Your task to perform on an android device: My eyes look weird in the current theme, so I want to change it to paper color theme.
Image 0: 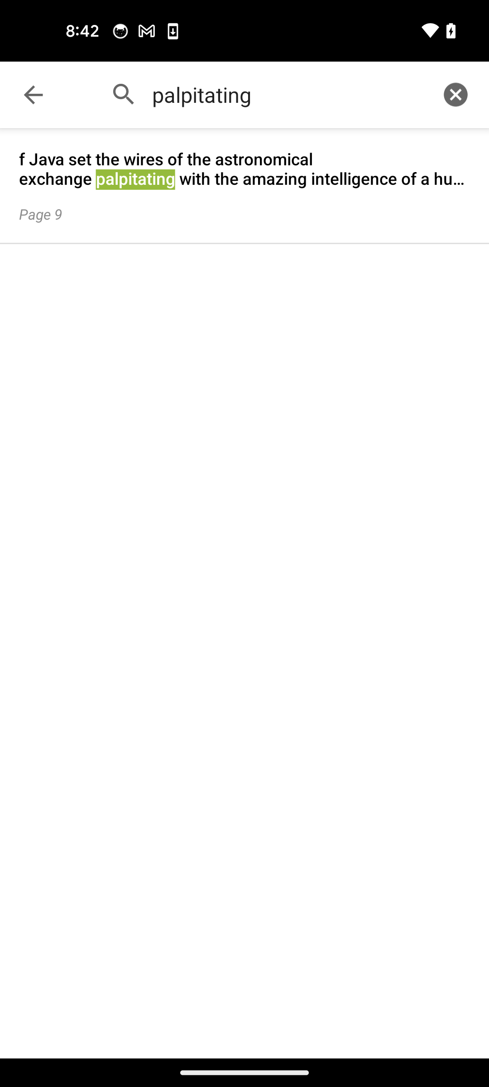
tap on the back arrow icon at the top left corner of the screen
Step 0: click (33, 94)
Image 1: 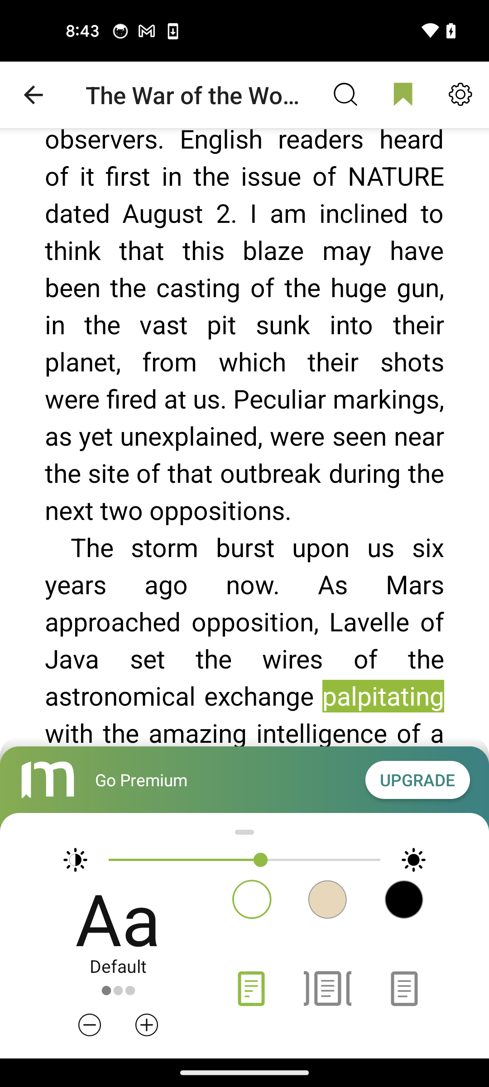
Select the paper color theme
Step 1: click (327, 899)